Your task to perform on an android device: Set the product category to office chairs so that only products in that category are displayed.
Image 0: 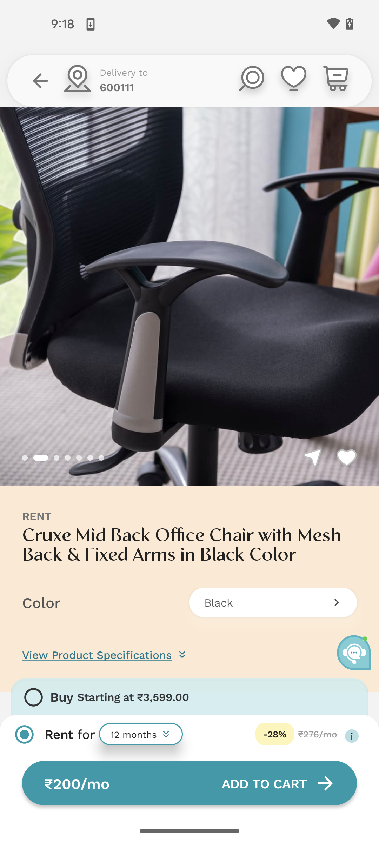
go back
Step 0: press back button
Image 1: 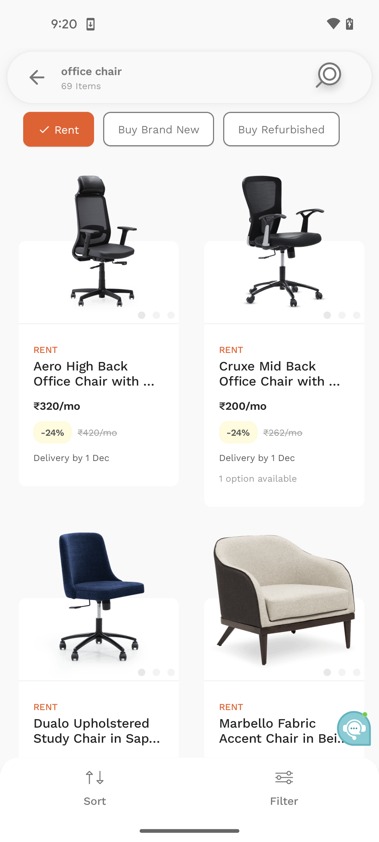
click on Filter option
Step 1: click (292, 782)
Image 2: 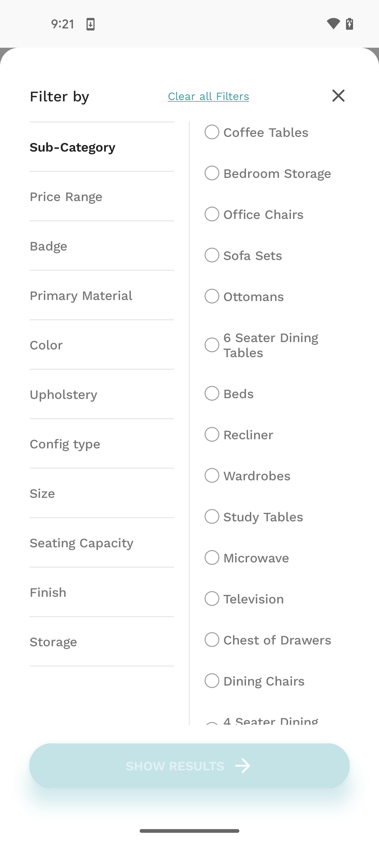
select office chairs under sub-category section
Step 2: click (264, 214)
Image 3: 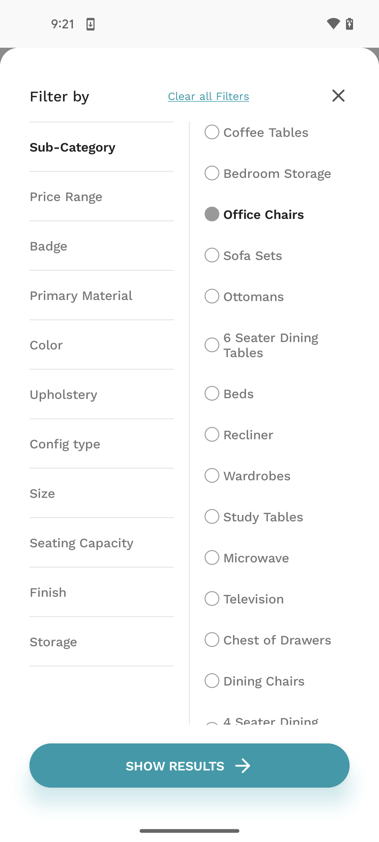
click on show results
Step 3: click (242, 766)